Your task to perform on an android device: Create a reminder on the due date at 8 a.m. by opening the Reminders app and selecting the task "Develop a prospecting strategy" from the list "90-day sales plan."
Image 0: 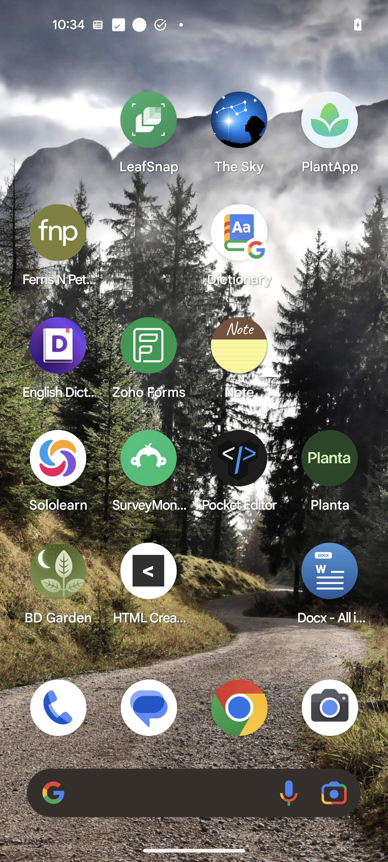
Open the Reminders app.
Step 0: open app "Reminders"
Image 1: 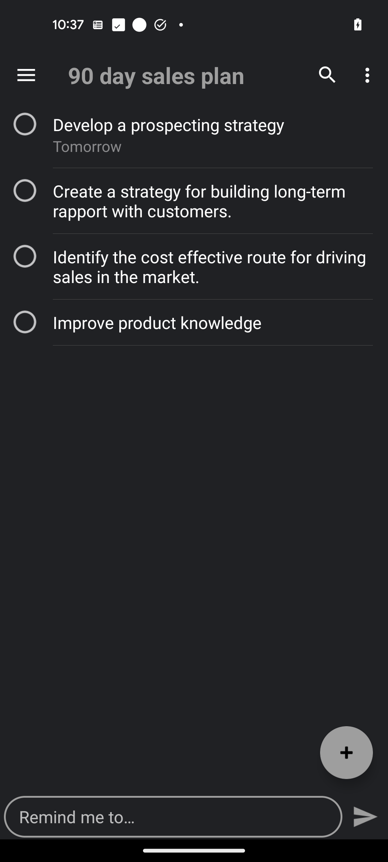
Click on the Develop a prospecting strategy tab.
Step 1: click (213, 119)
Image 2: 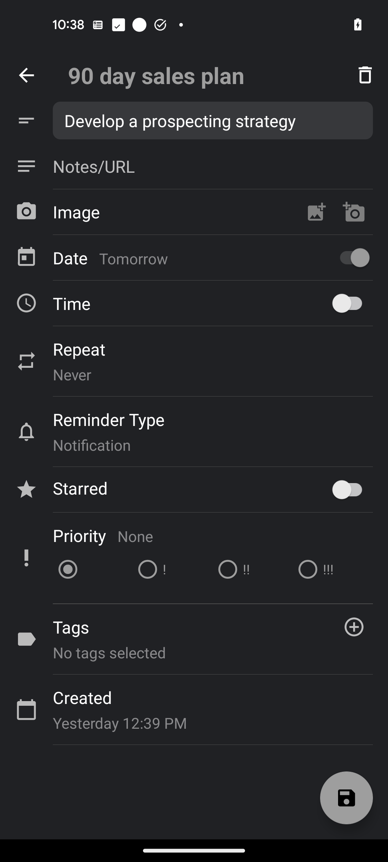
Toggle on the time button.
Step 2: click (350, 303)
Image 3: 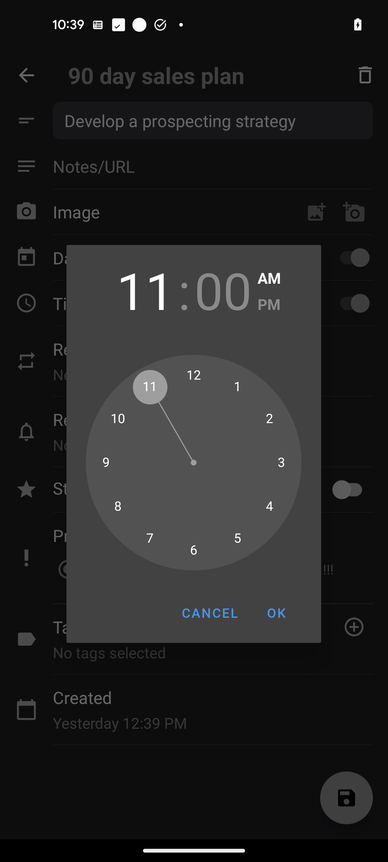
Set the time at 8 a.m.
Step 3: click (194, 463)
Image 4: 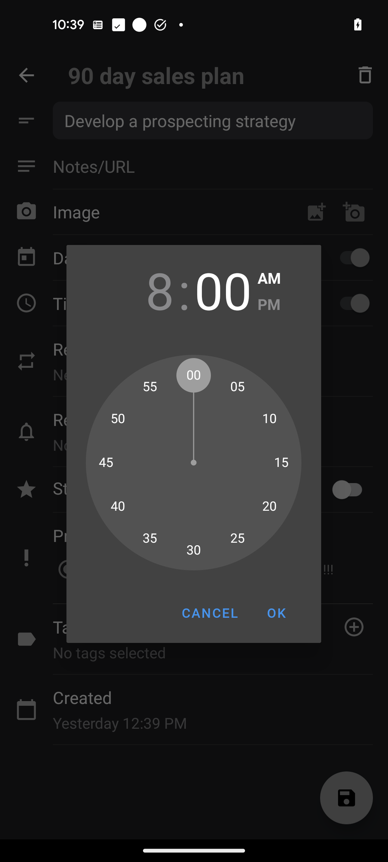
Click on the OK button.
Step 4: click (276, 612)
Image 5: 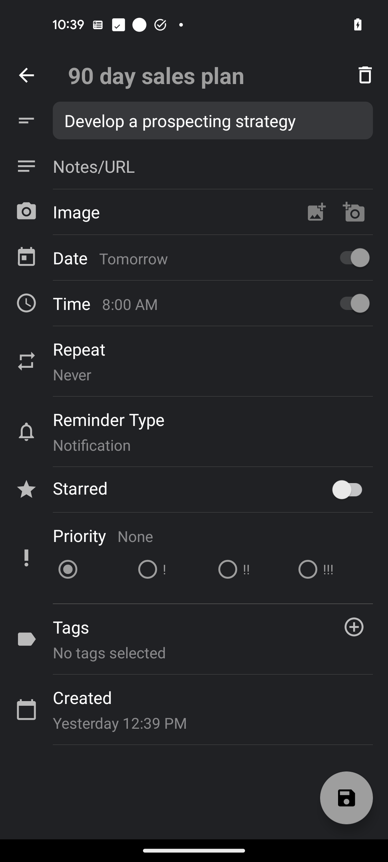
Click on the save icon at the bottom of the screen.
Step 5: click (358, 800)